Your task to perform on an android device: Open the Passporter app, I am planning to create a Solo trip plan to Honolulu, Hawaii so I want to find flights from Detroit Departing in  Jan. 29, 2024 To Return from Honolulu, Hawaii on Feb. 5, 2024 in Business class.
Image 0: 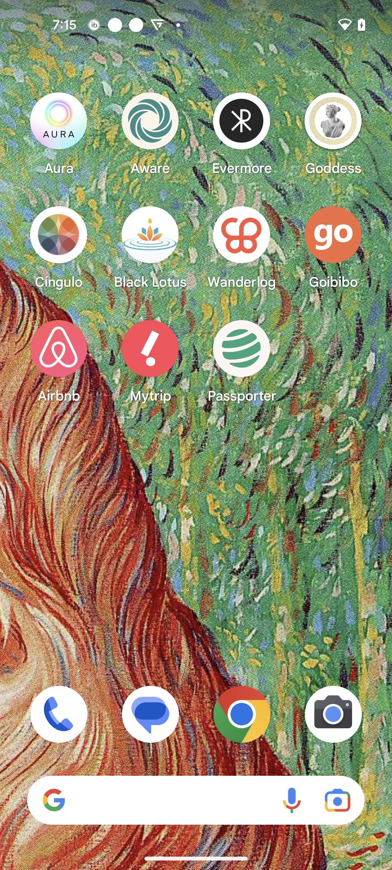
Open the Passporter app
Step 0: open app "Passporter"
Image 1: 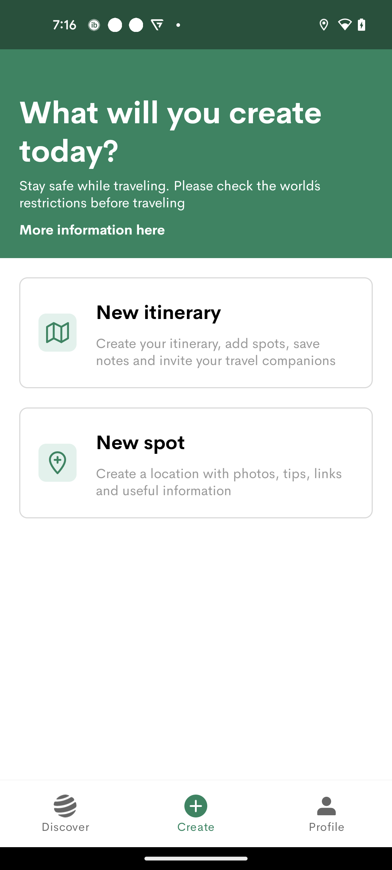
Click on the New Itinerary option
Step 1: click (161, 311)
Image 2: 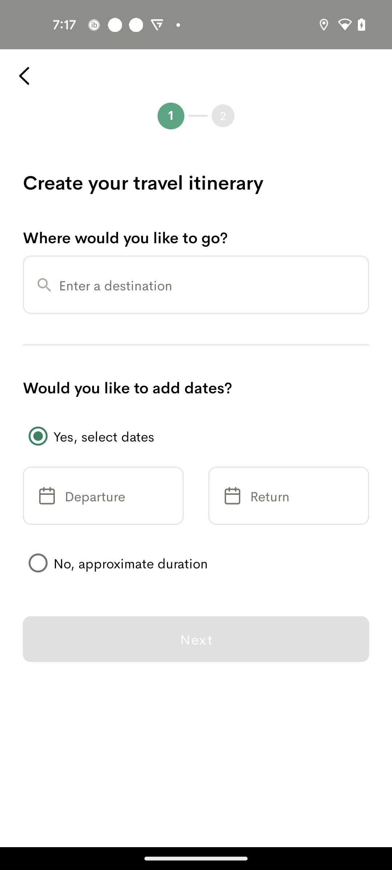
Click on the Enter a Destination search bar
Step 2: click (214, 285)
Image 3: 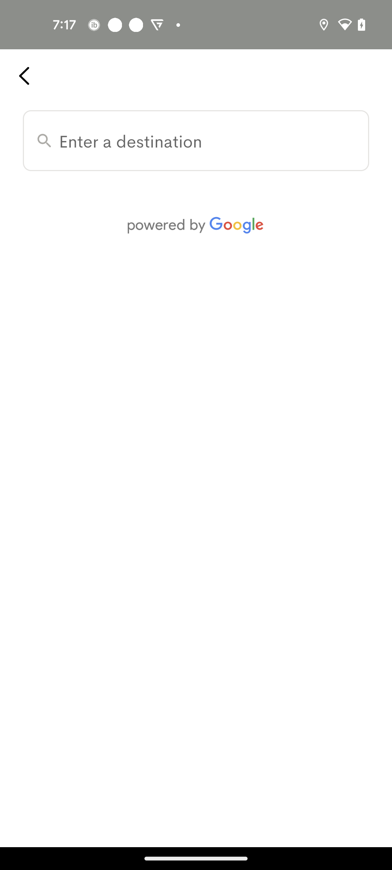
Click on the Enter a Destination search bar
Step 3: click (197, 141)
Image 4: 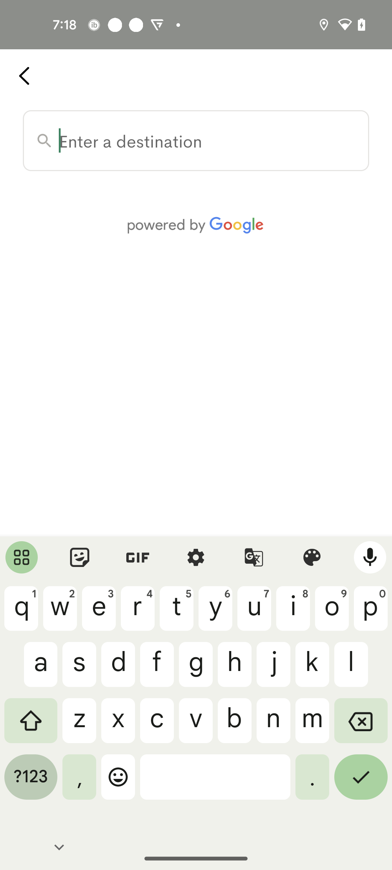
Search for Honolulu
Step 4: type "Honolulu"
Image 5: 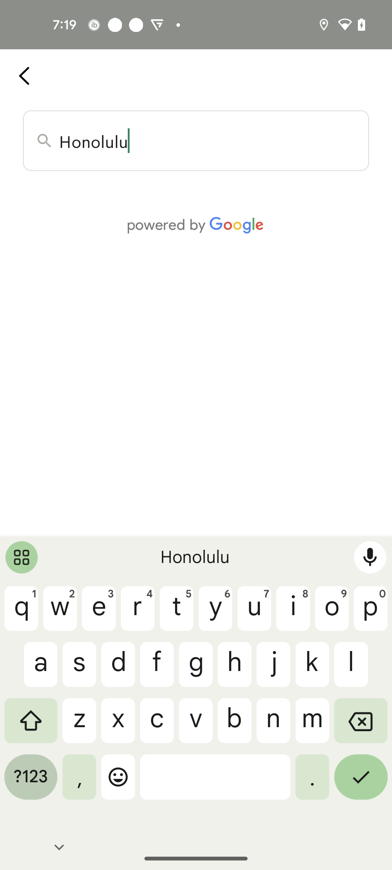
Search for Honolulu
Step 5: wait
Image 6: 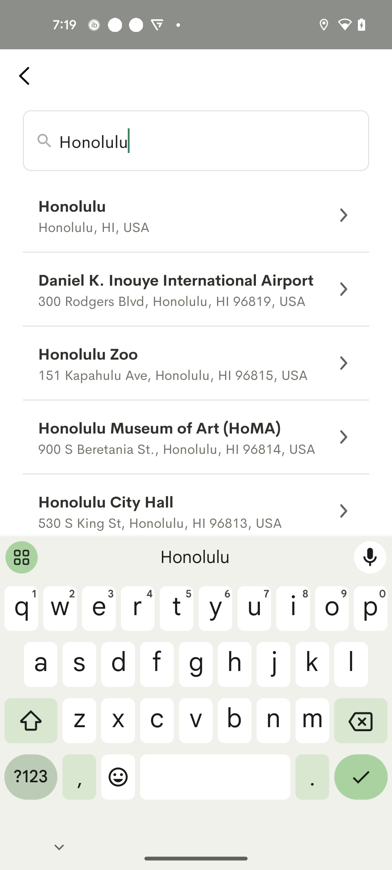
Click on the First search Suggestion
Step 6: click (185, 205)
Image 7: 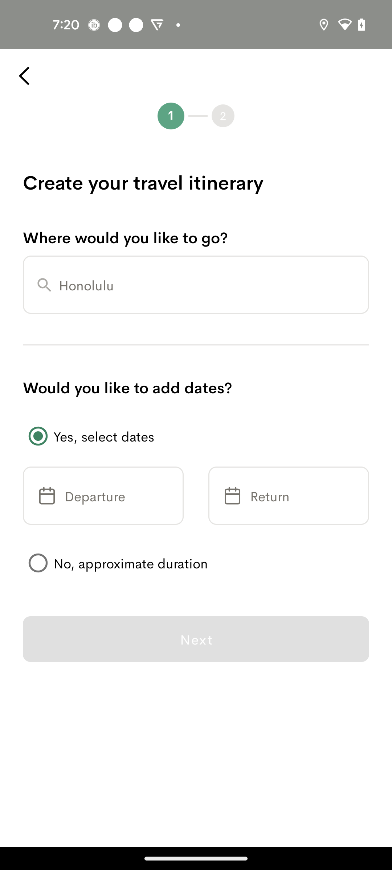
Click on the Departure Date section
Step 7: click (124, 496)
Image 8: 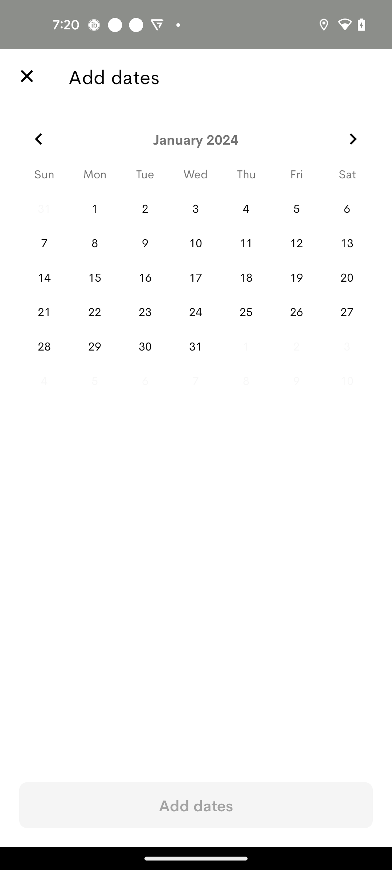
Select the Departure Date Jan. 29, 2024
Step 8: click (95, 345)
Image 9: 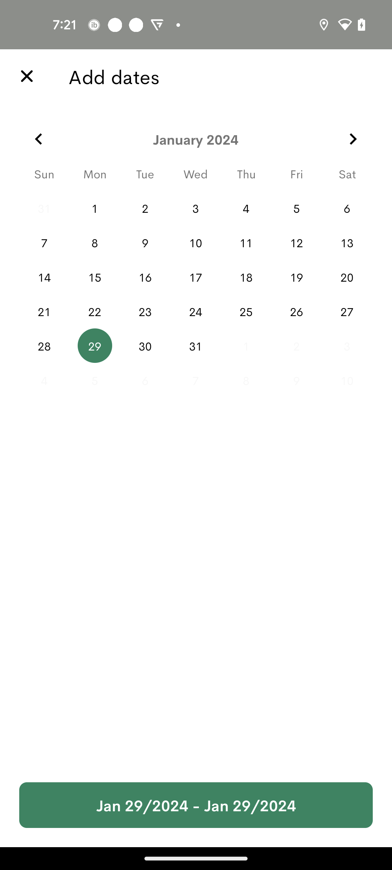
Click on the Right Arrow icon
Step 9: click (353, 139)
Image 10: 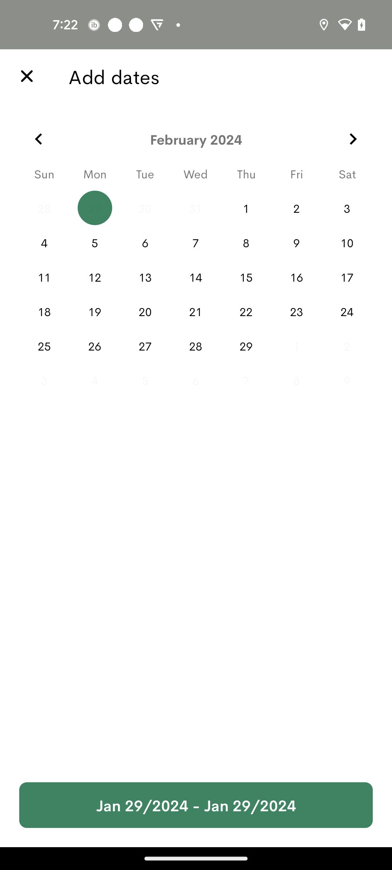
Select the Return date Feb.5, 2024
Step 10: click (196, 277)
Image 11: 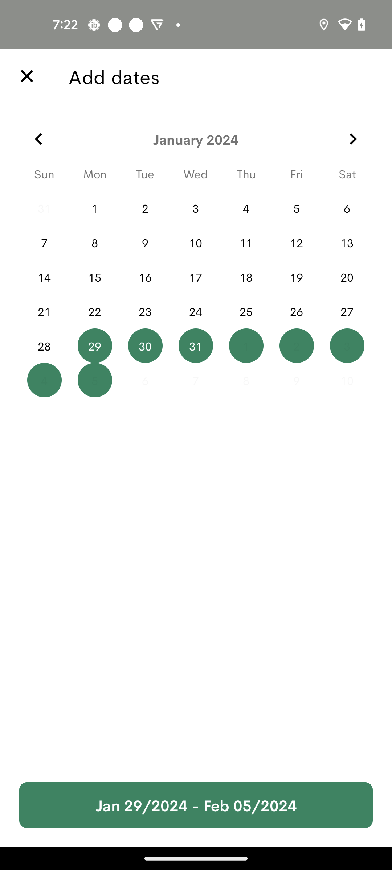
Click on Jan 29/ 2024 -  Feb 05/ 2024 button
Step 11: click (196, 805)
Image 12: 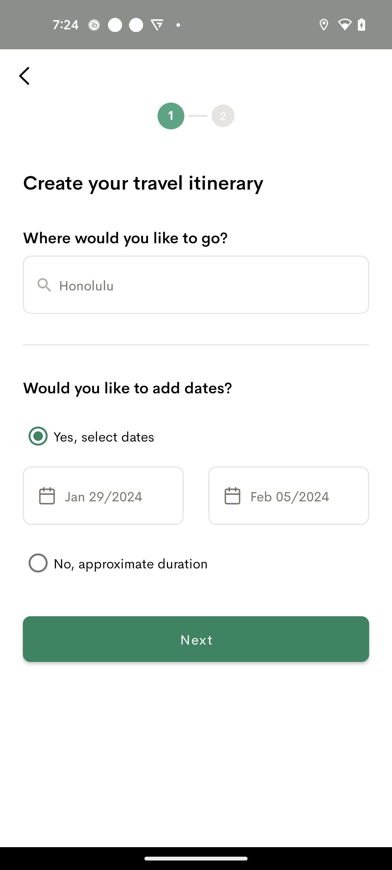
Click on the Next button
Step 12: click (196, 639)
Image 13: 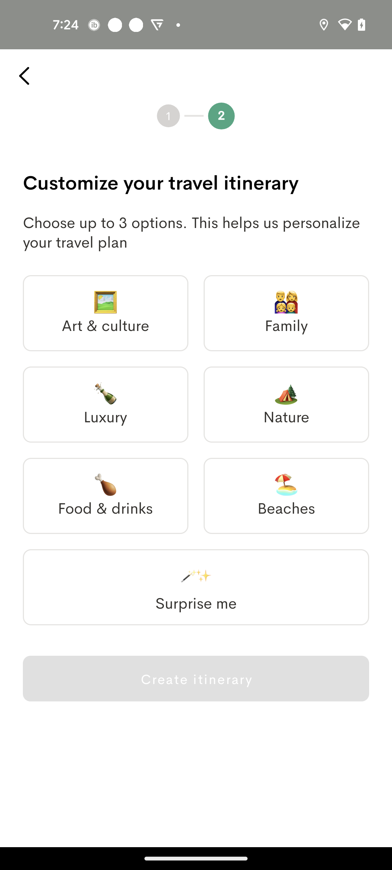
Click on the Nature option
Step 13: click (286, 416)
Image 14: 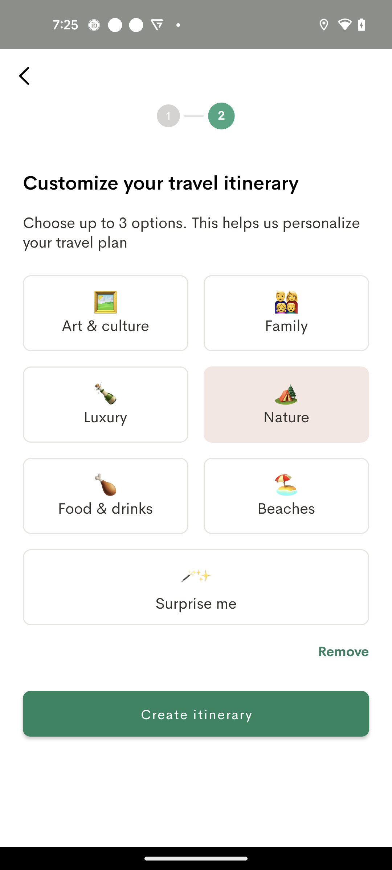
Click on the Create Itinerary button
Step 14: click (196, 714)
Image 15: 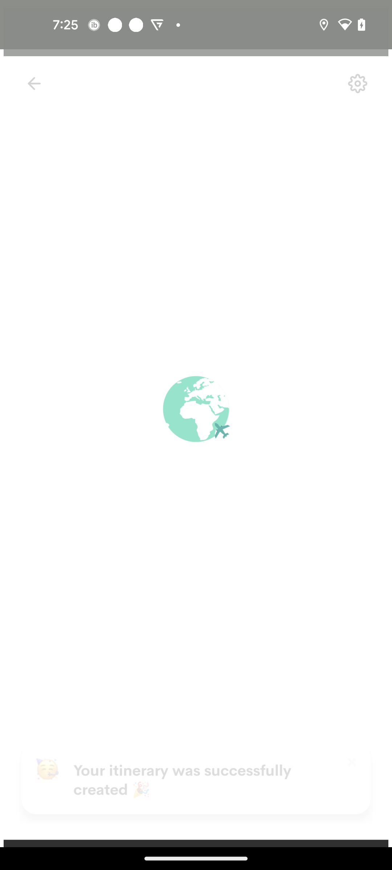
Click on the Create Itinerary button
Step 15: wait
Image 16: 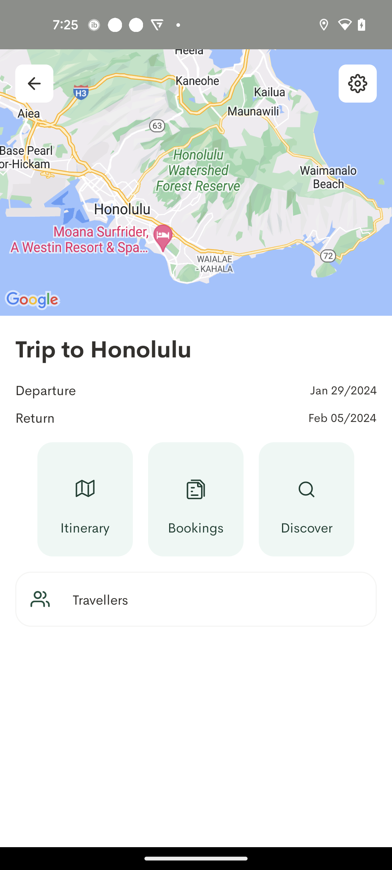
Click on the Booking option
Step 16: click (199, 502)
Image 17: 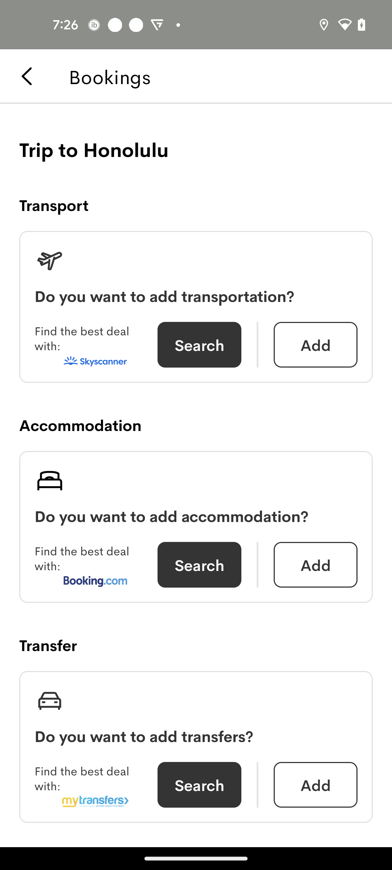
Click on the search option under Transport section
Step 17: click (199, 345)
Image 18: 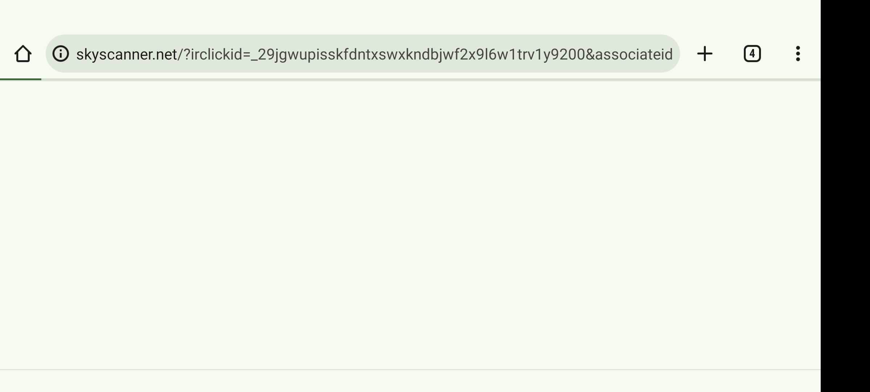
Click on the search option under Transport section
Step 18: wait
Image 19: 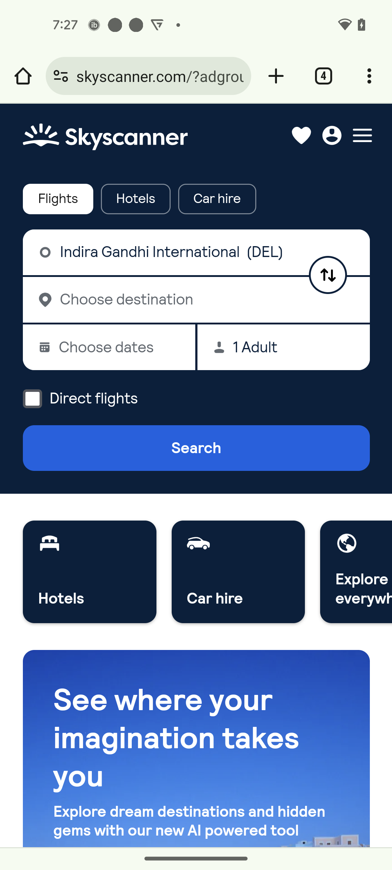
Click on the Departure text bar
Step 19: click (197, 252)
Image 20: 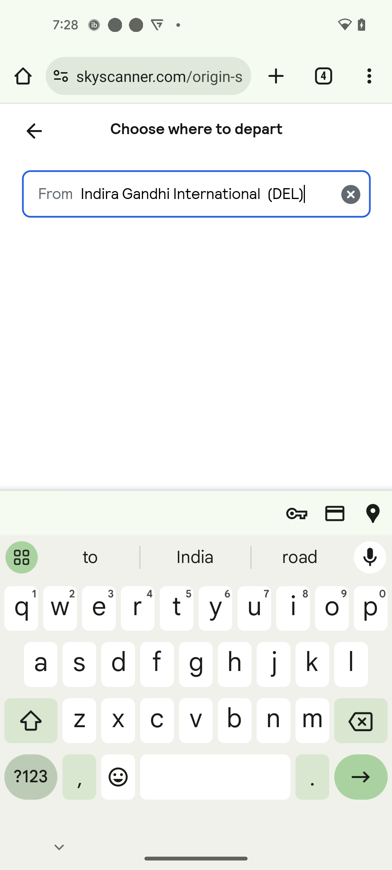
Click on the clear icon
Step 20: click (351, 194)
Image 22: 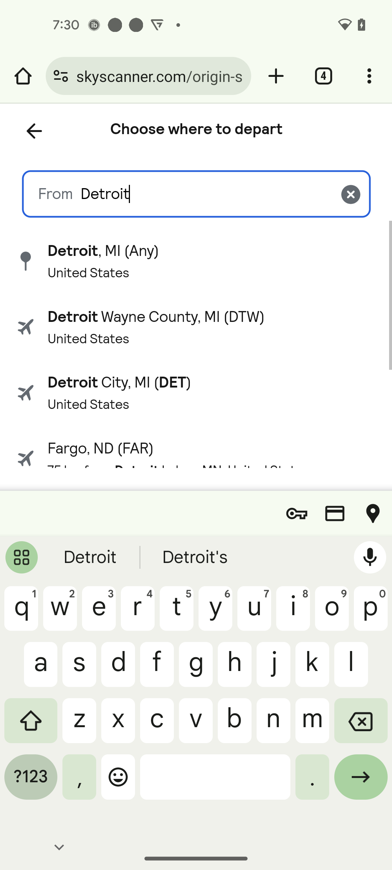
Click on the first search suggestion
Step 22: click (197, 261)
Image 23: 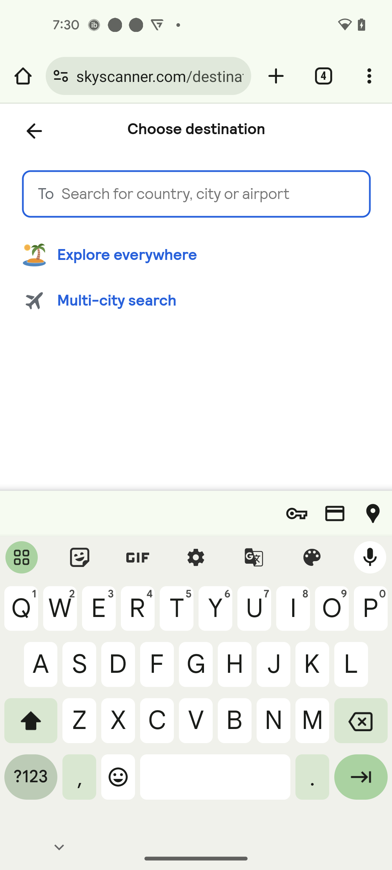
Search for Honolulu
Step 23: type "Honolulu"
Image 24: 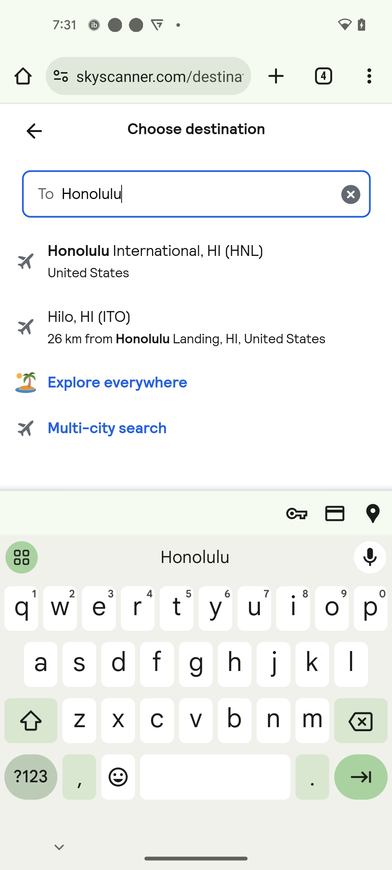
Click on the first search suggestion
Step 24: click (197, 255)
Image 25: 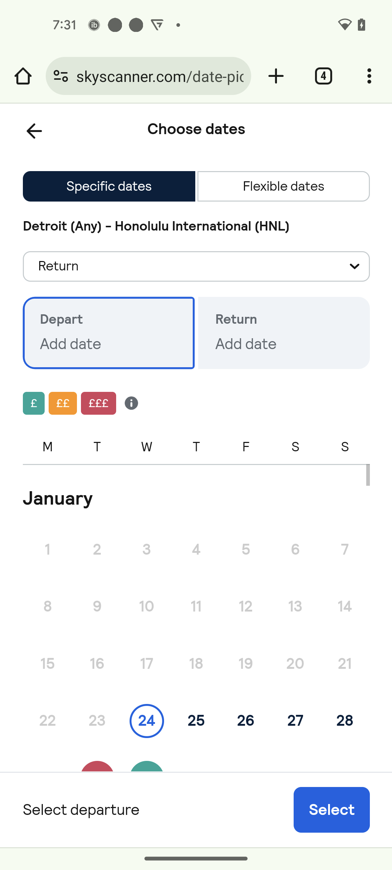
Click on the Depart date section
Step 25: click (109, 332)
Image 26: 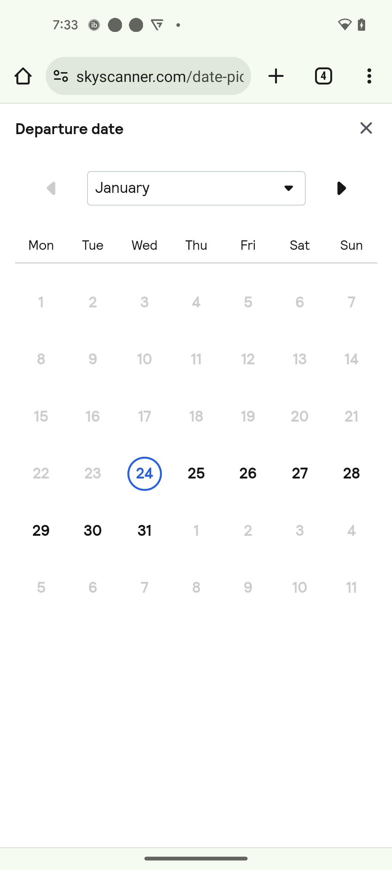
Select the Departure Date Jan. 29, 2024
Step 26: click (41, 531)
Image 28: 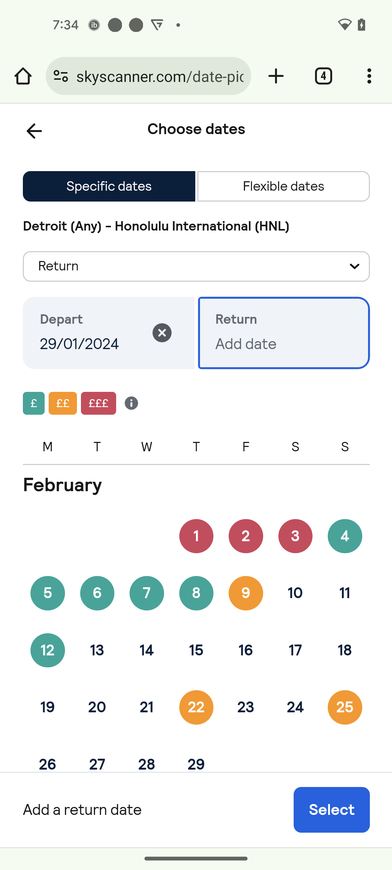
Select the Return Date Feb. 5, 2024
Step 28: click (197, 475)
Image 29: 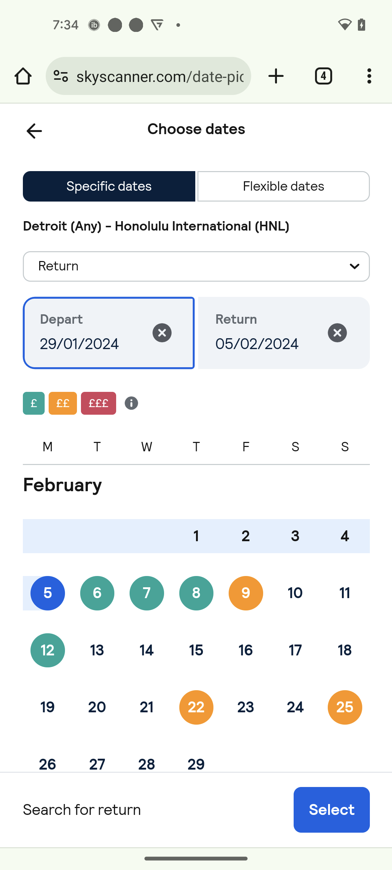
Click on the Select button
Step 29: click (332, 810)
Image 31: 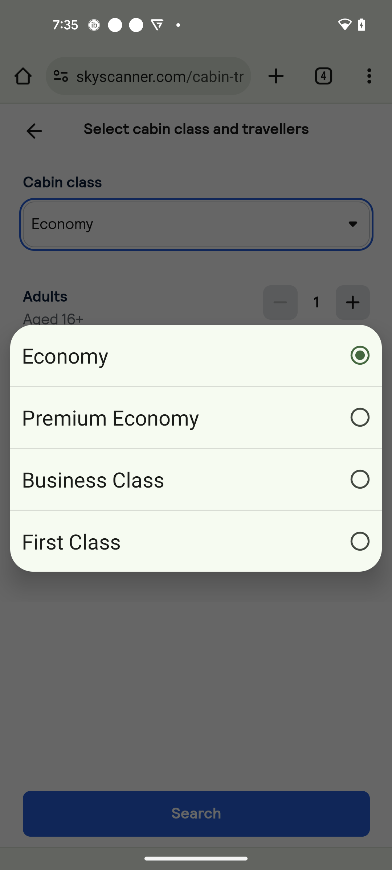
Select the Business Class
Step 31: click (196, 479)
Image 32: 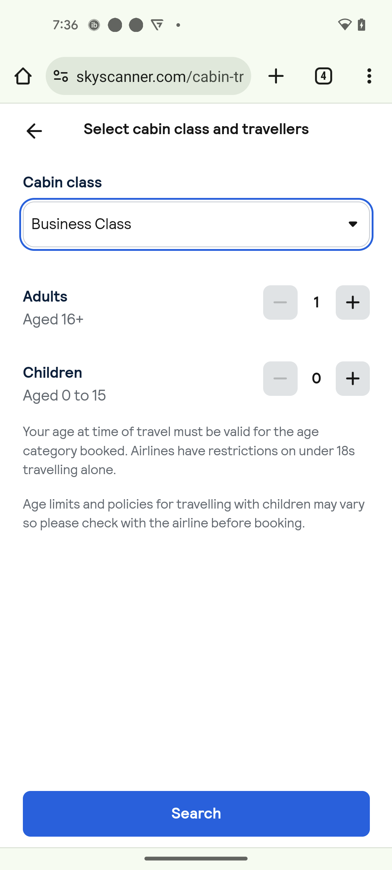
Click on the Search button
Step 32: click (197, 813)